Your task to perform on an android device: Go to the SBB Mobile app and search for the train from Bern to Berlin Hbf on August 17.
Image 0: 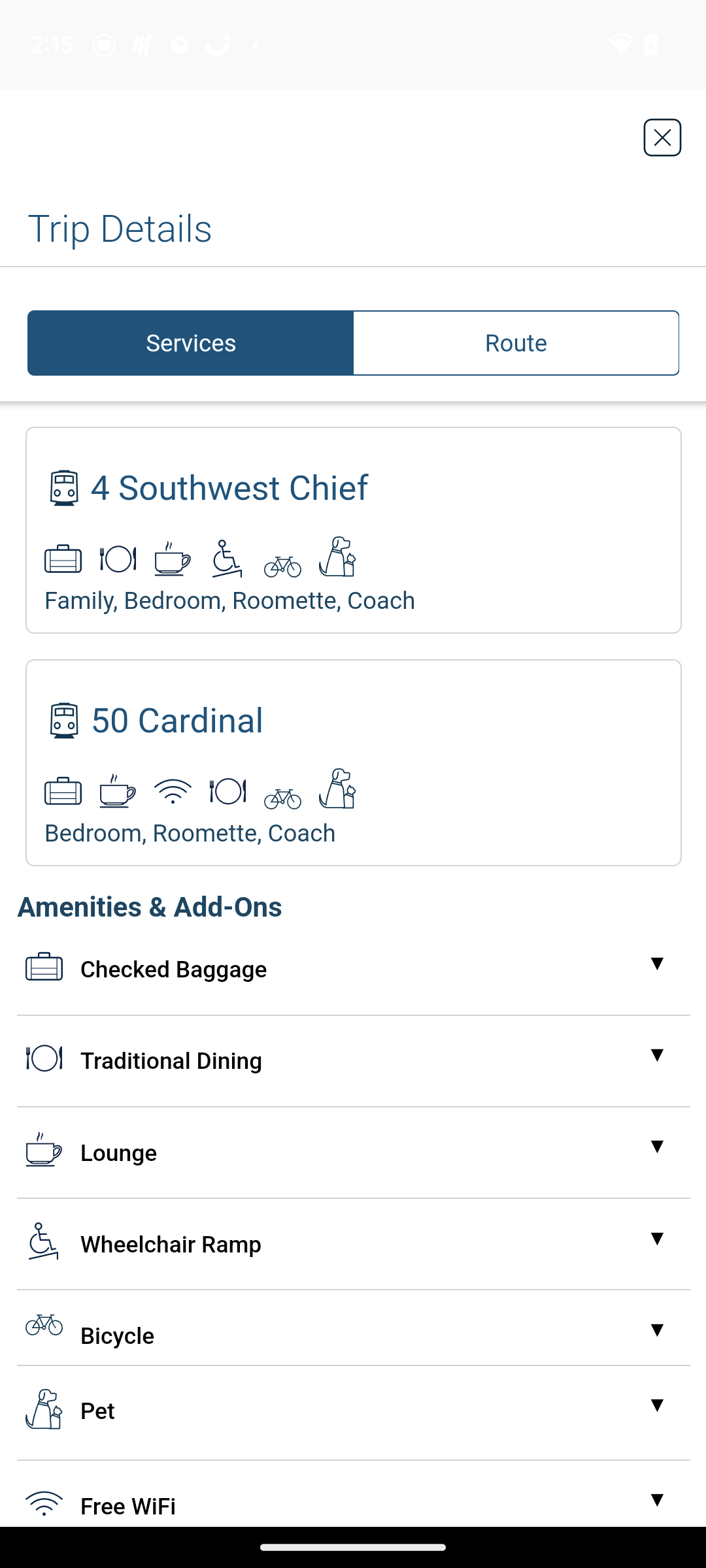
open the SBB mobile app.
Step 0: open app "SBB Mobile"
Image 1: 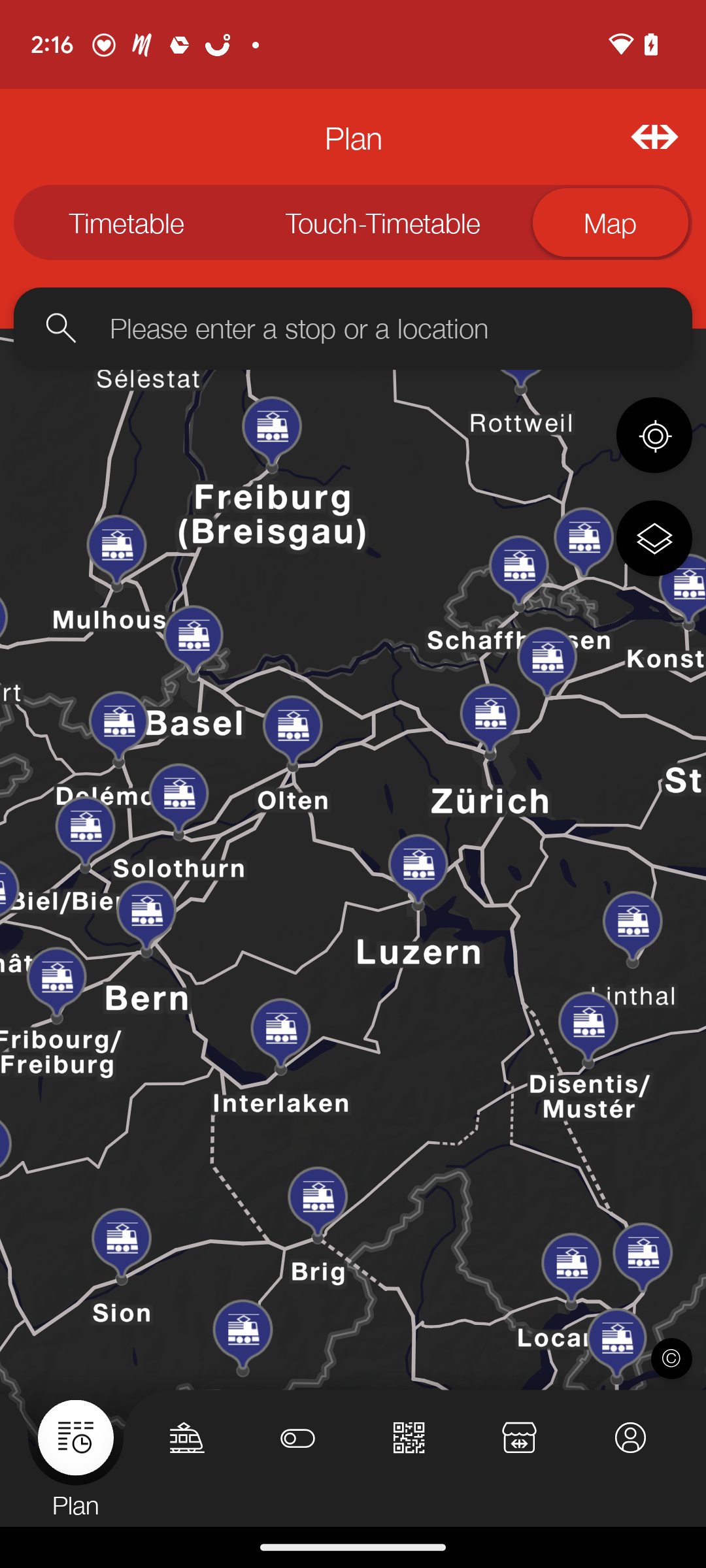
Click on the Train icon in the Bottom left corner.
Step 1: click (187, 1438)
Image 2: 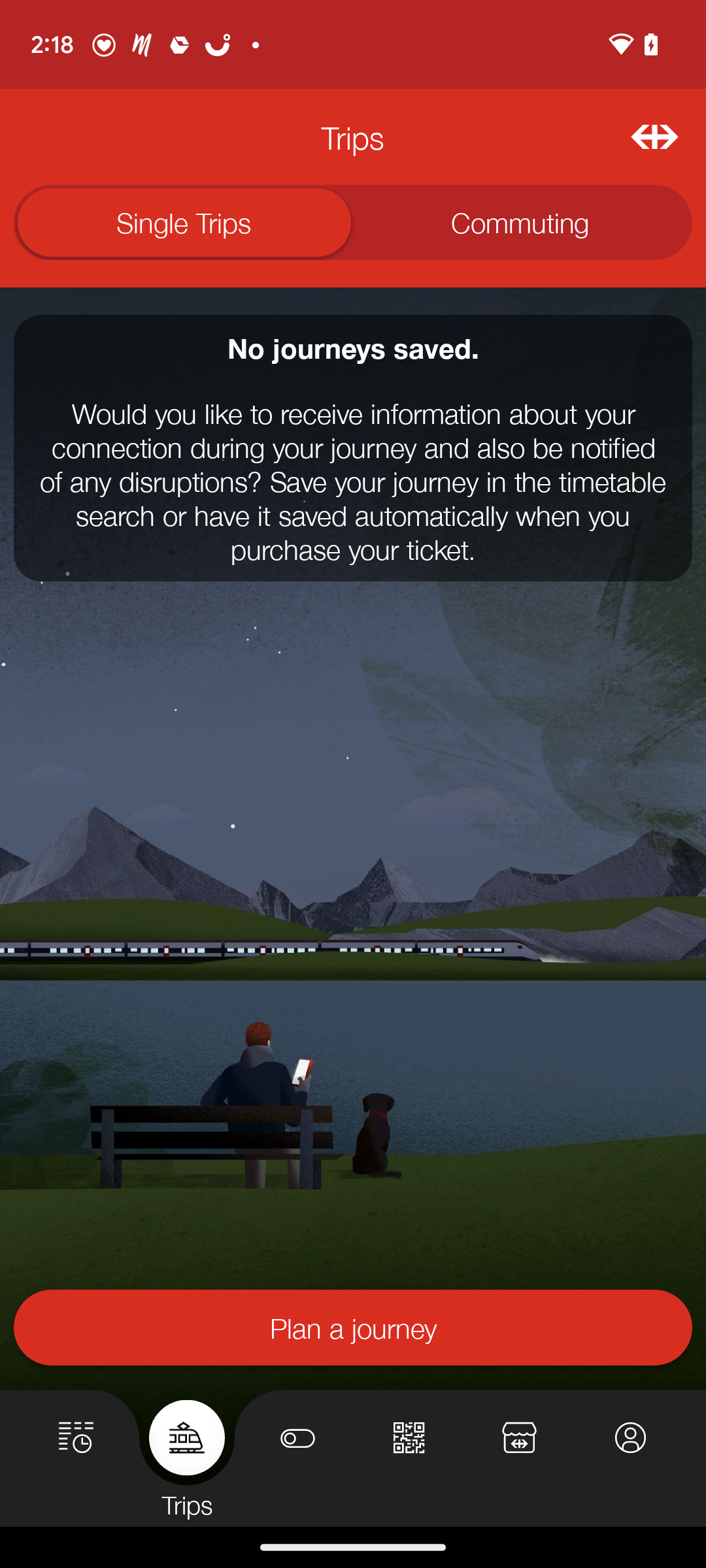
Click on the tab Plan a journey  at the bottom.
Step 2: click (352, 1327)
Image 5: 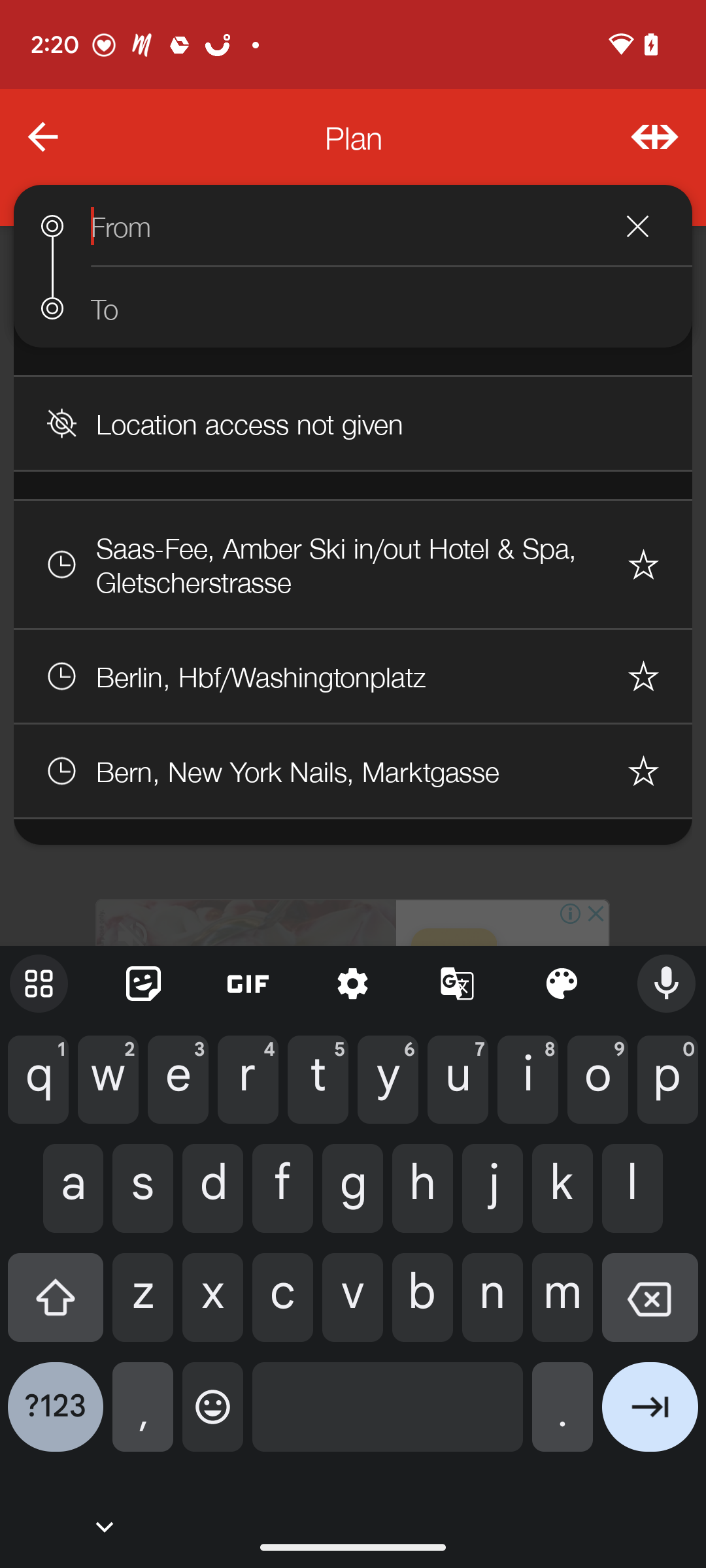
Type Bern in the search box.
Step 5: type "Bern"
Image 6: 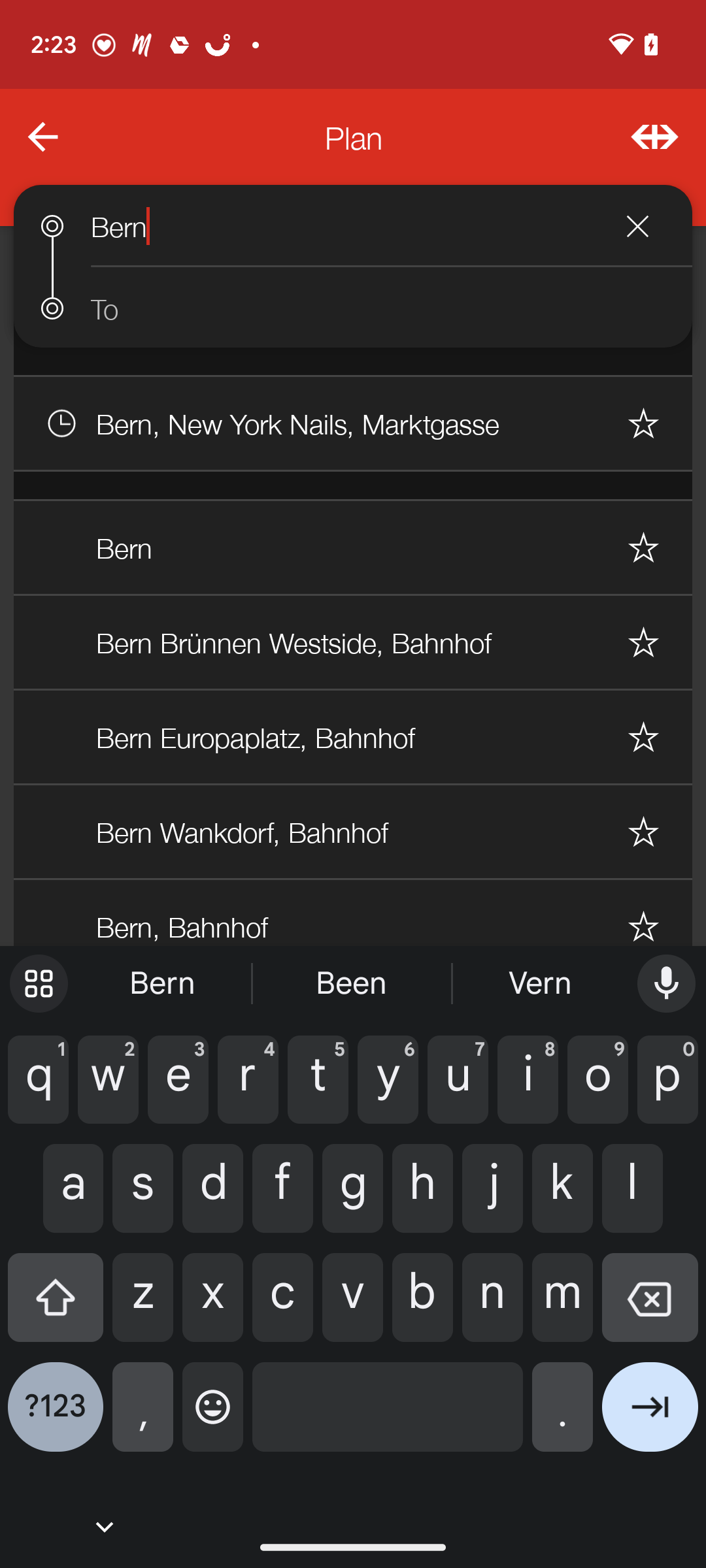
click on the tab second tab
Step 6: click (352, 552)
Image 7: 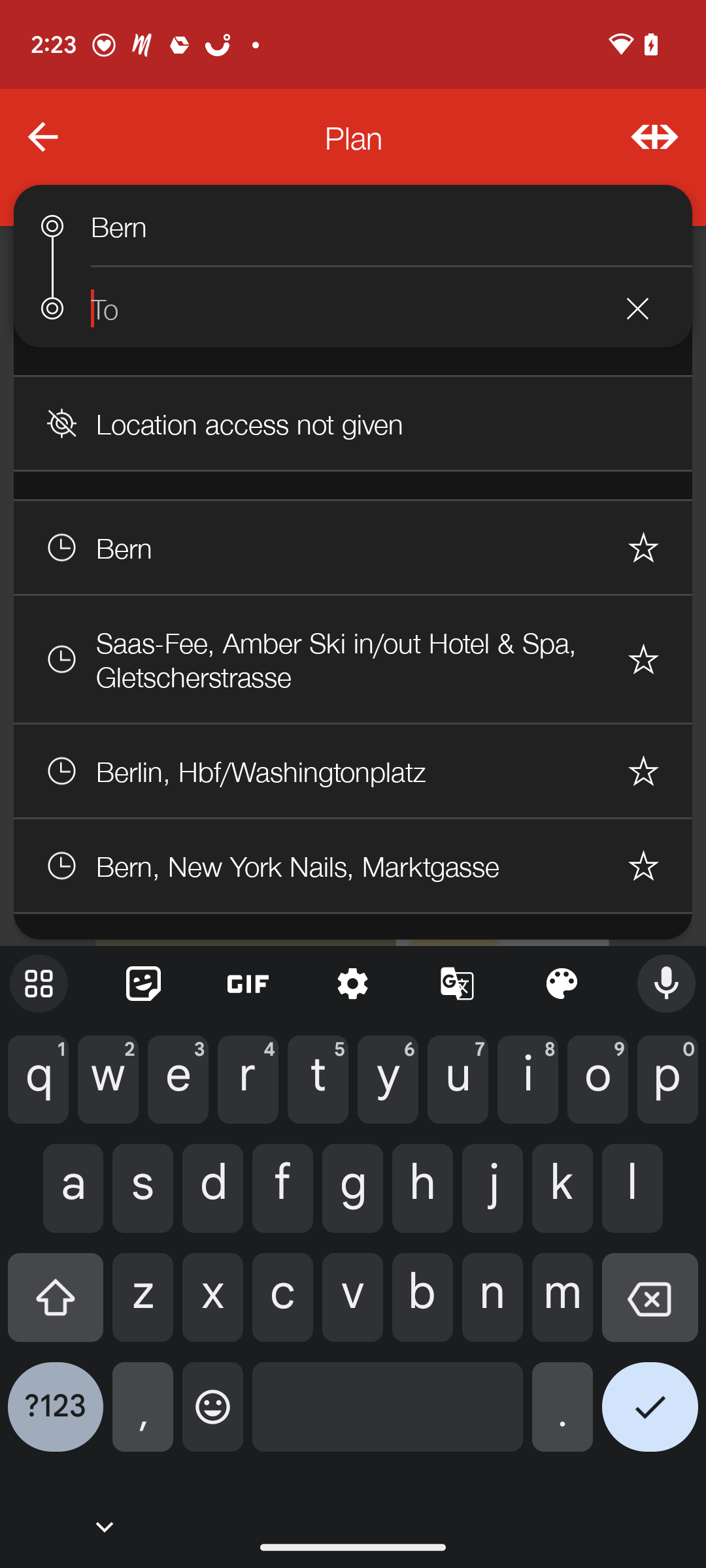
Type Berlin Hbf in the ending location.
Step 7: type "Berlin Hbf"
Image 8: 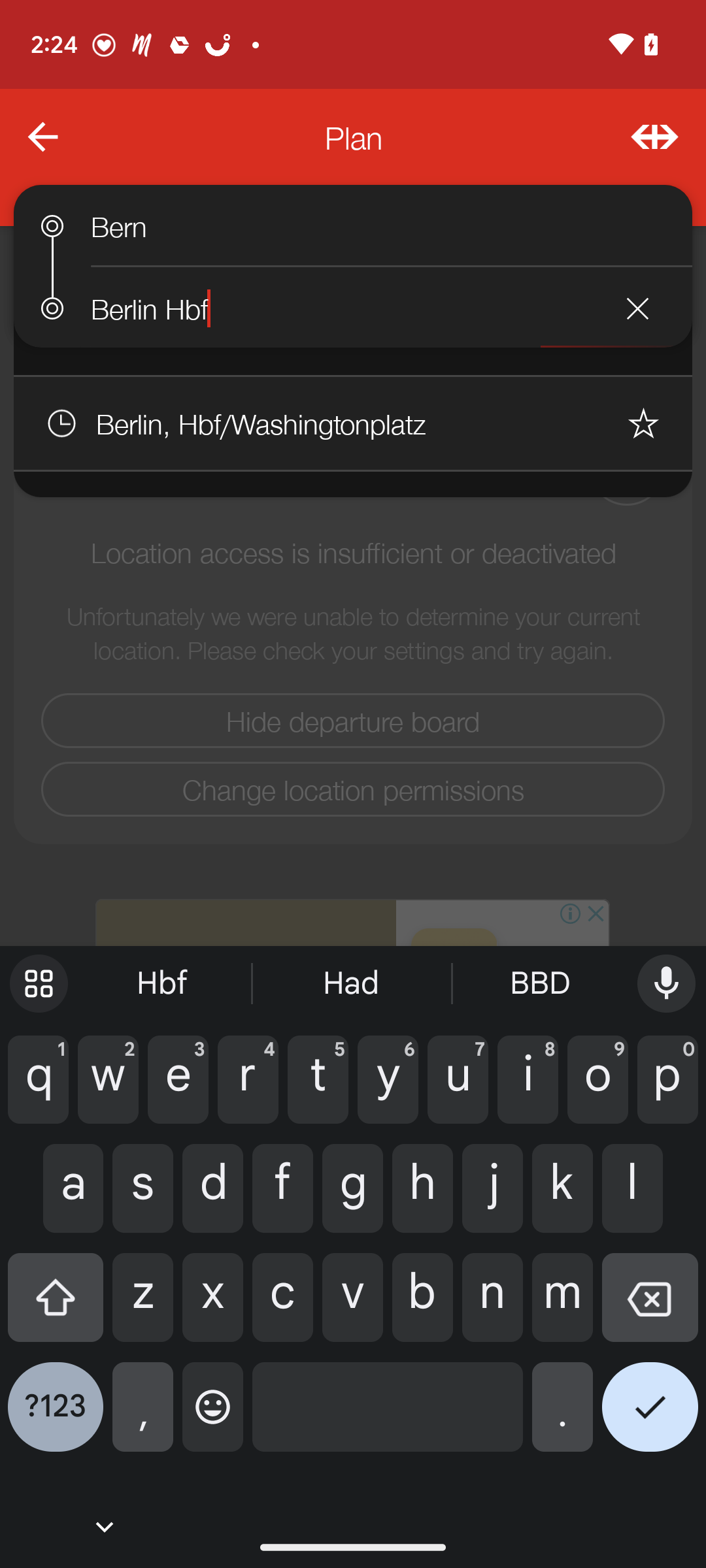
click on the second tab.
Step 8: wait
Image 9: 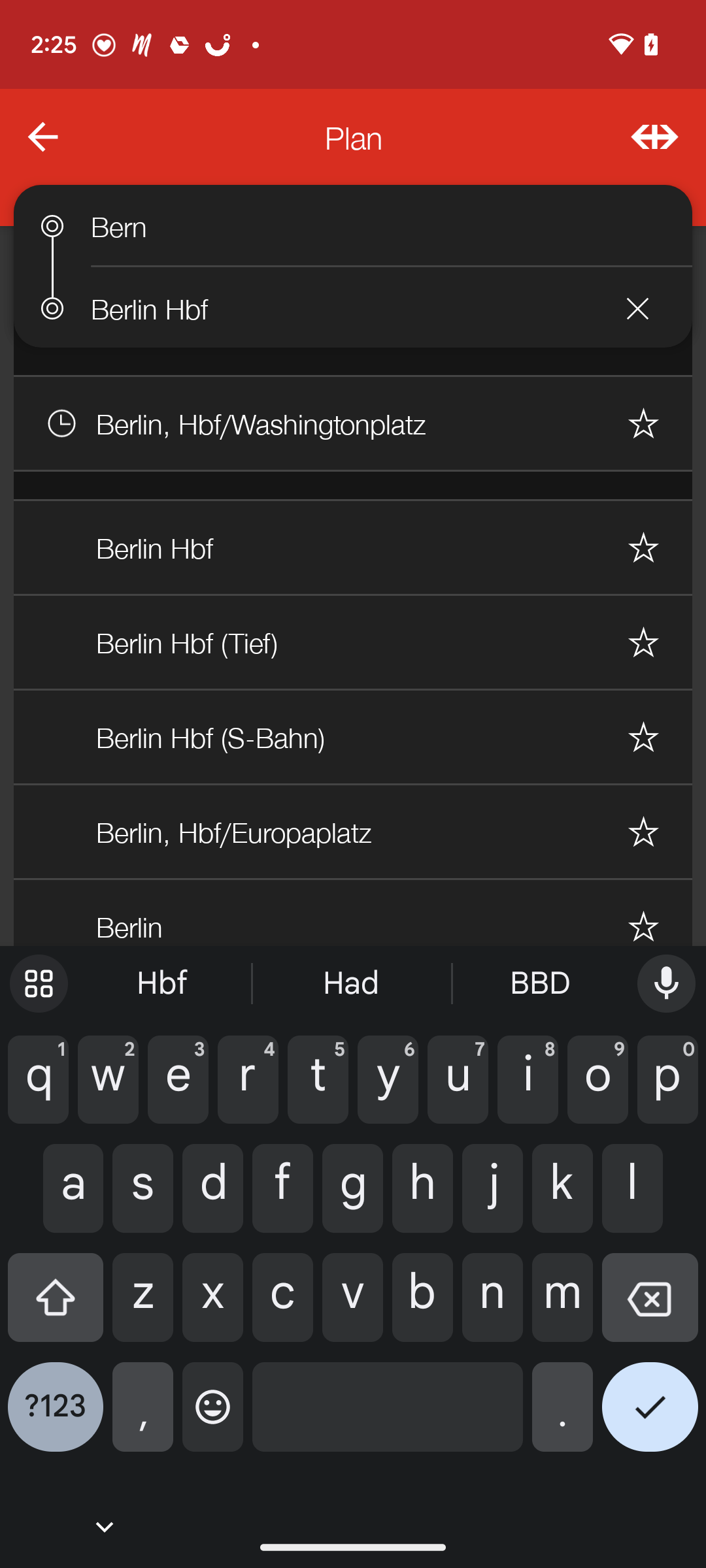
click on the second tab.
Step 9: click (352, 552)
Image 10: 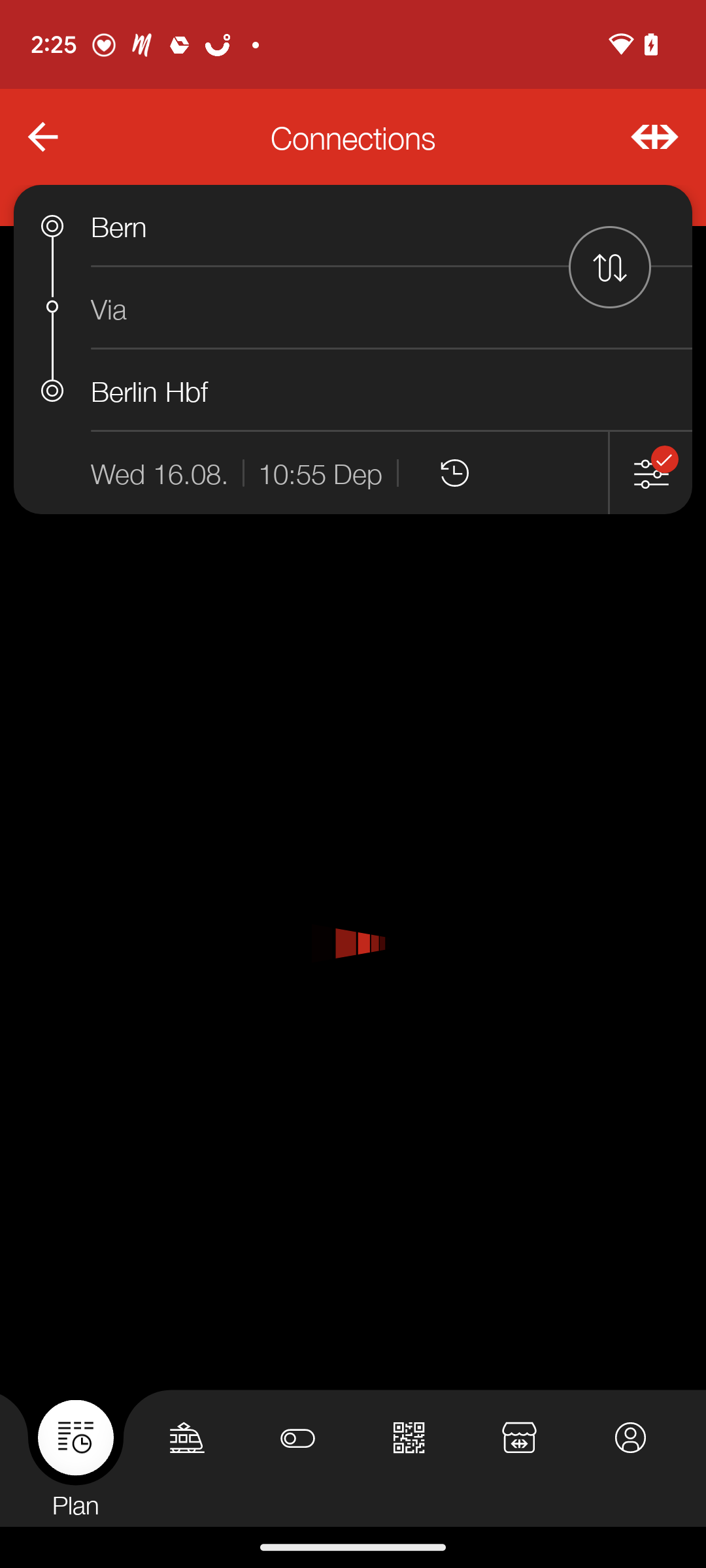
click  on the date icon on the left side.
Step 10: click (160, 472)
Image 11: 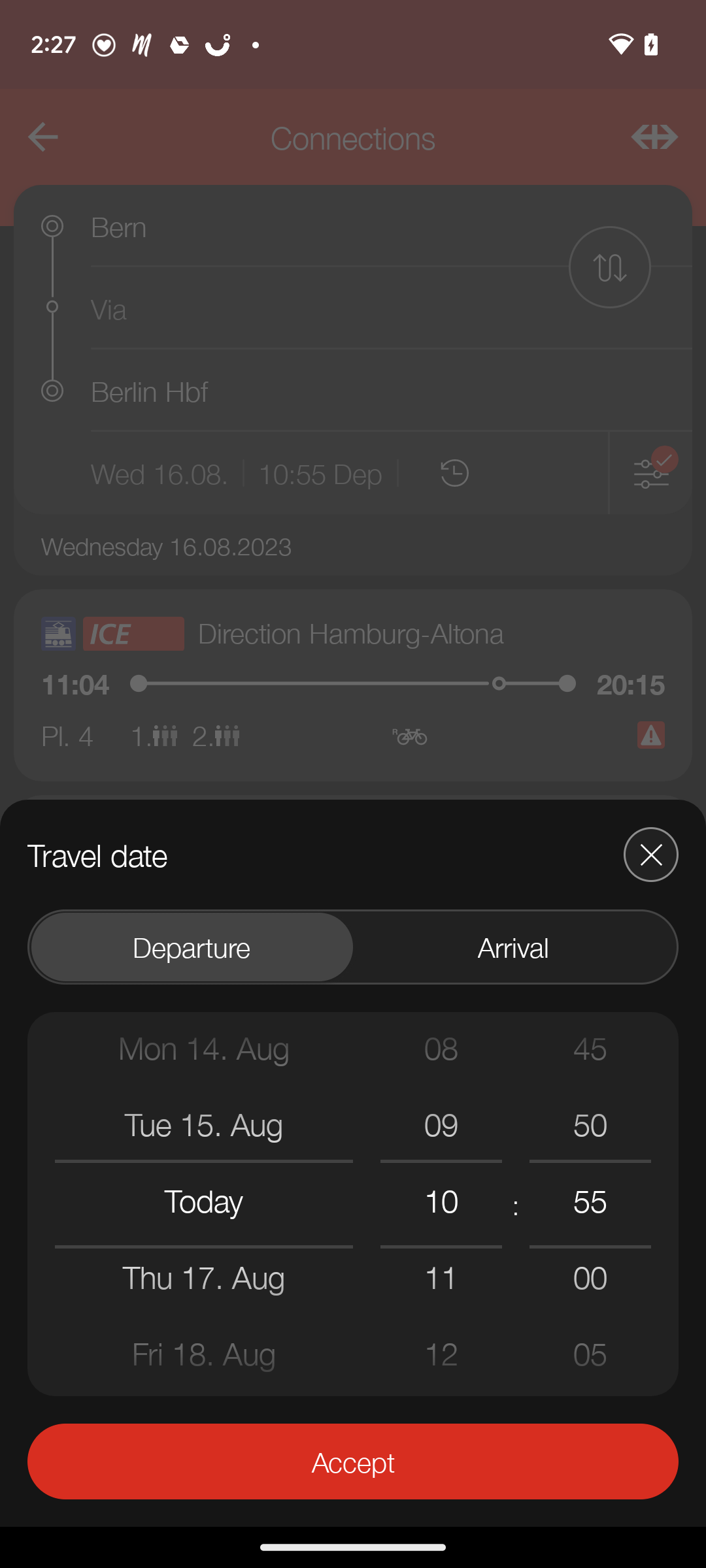
Select the date August,17
Step 11: click (204, 1322)